Your task to perform on an android device: Delete the women empowerment event for August 8,2023.
Image 0: 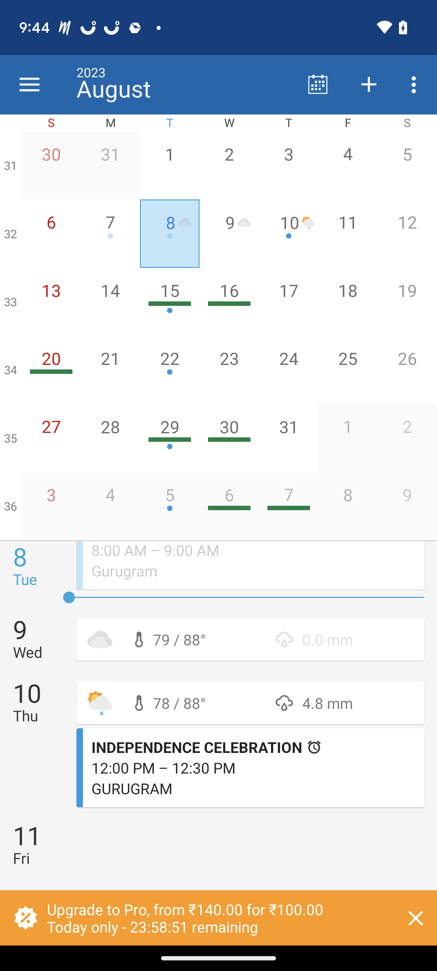
click on the date August 8,2023
Step 0: click (170, 237)
Image 1: 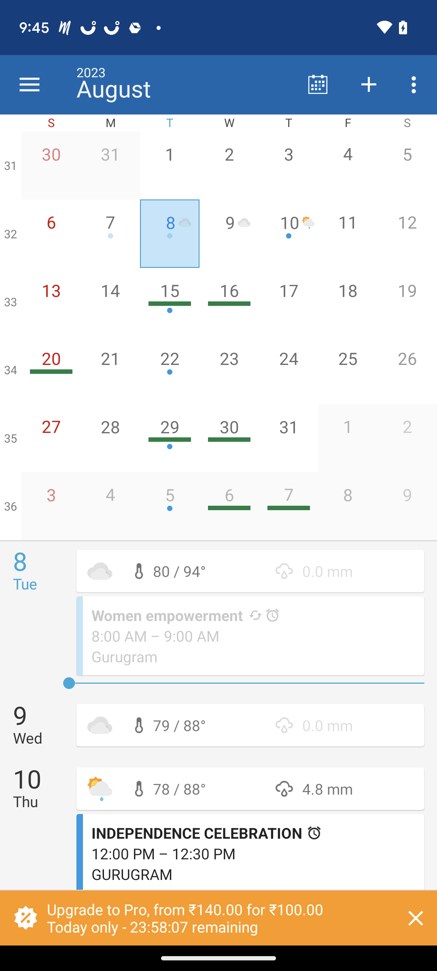
click on the date August 8,2023
Step 1: wait
Image 2: 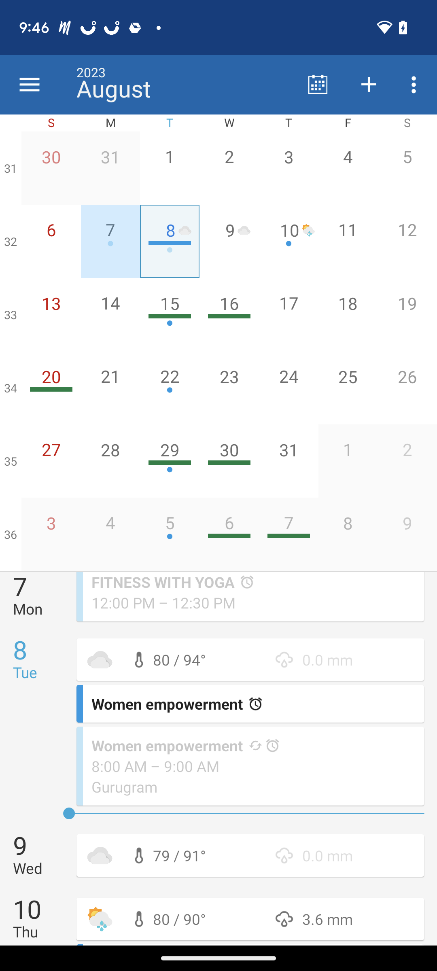
Click on the event displayed on the screen.
Step 2: wait
Image 3: 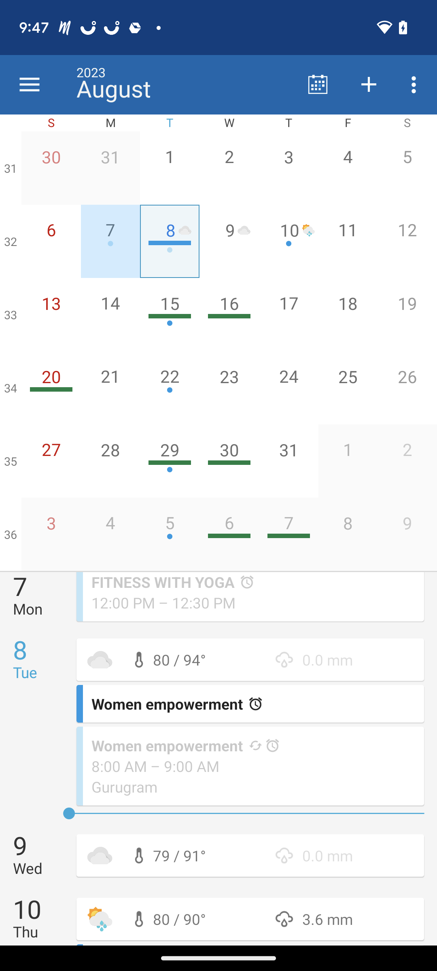
Click on the event displayed on the screen.
Step 3: click (177, 704)
Image 6: 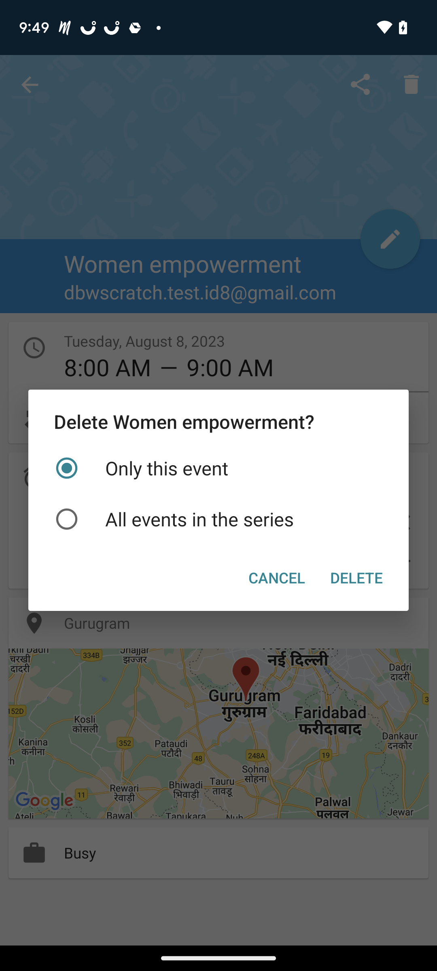
Click Delete on the bottom right of the box displayed on the screen.
Step 6: click (356, 577)
Image 7: 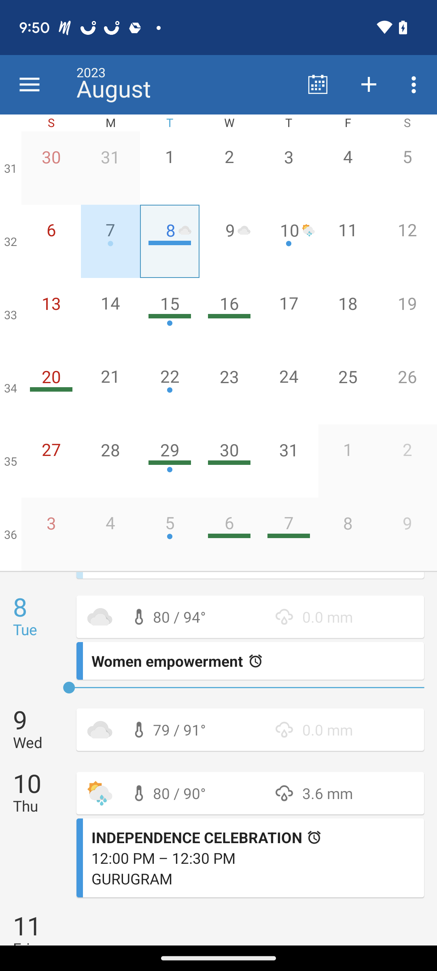
Click Delete on the bottom right of the box displayed on the screen.
Step 7: wait